Your task to perform on an android device: I want to track my progress on Duolingo since it is part of my routine and it motivates me.
Image 0: 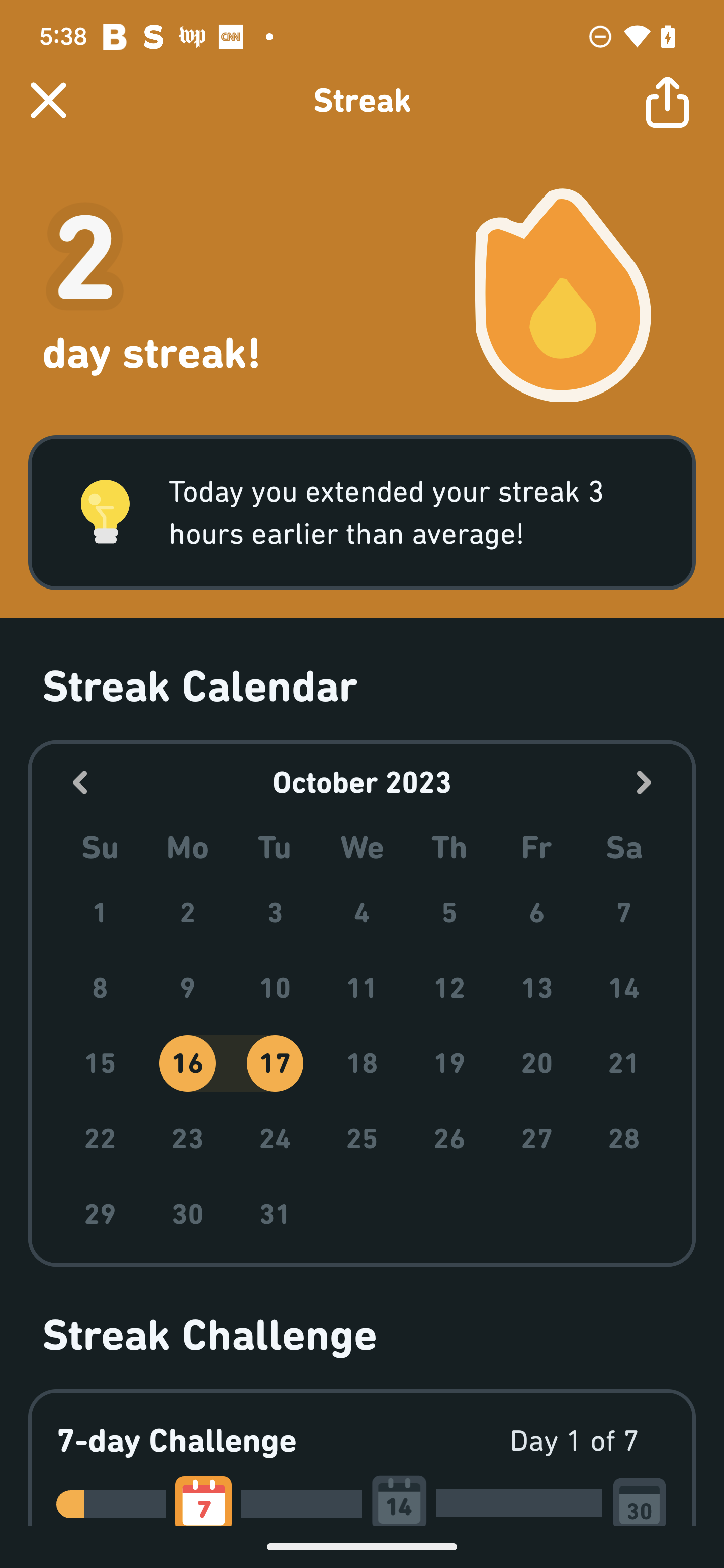
Go back to the previous page
Step 0: press back button
Image 1: 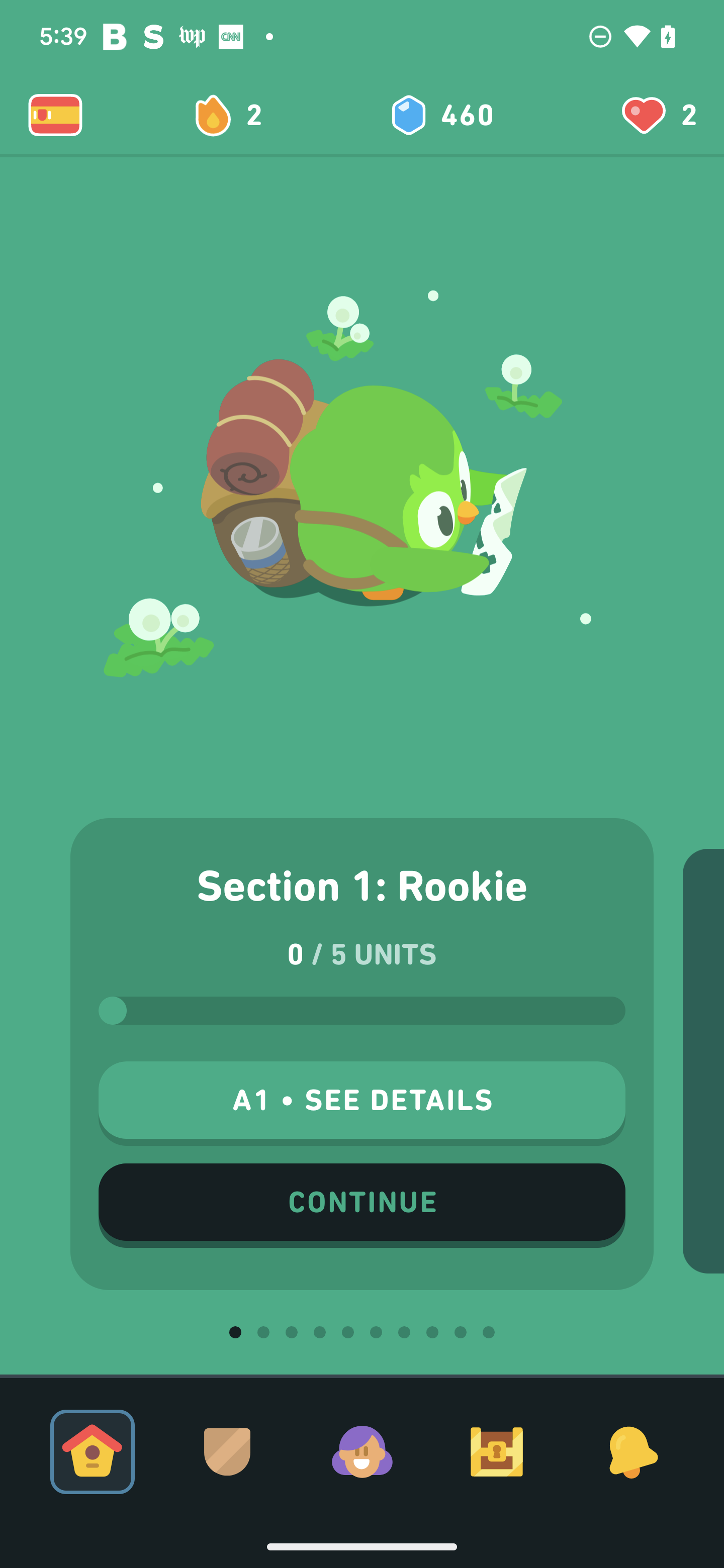
Click on the continue
Step 1: click (361, 1206)
Image 2: 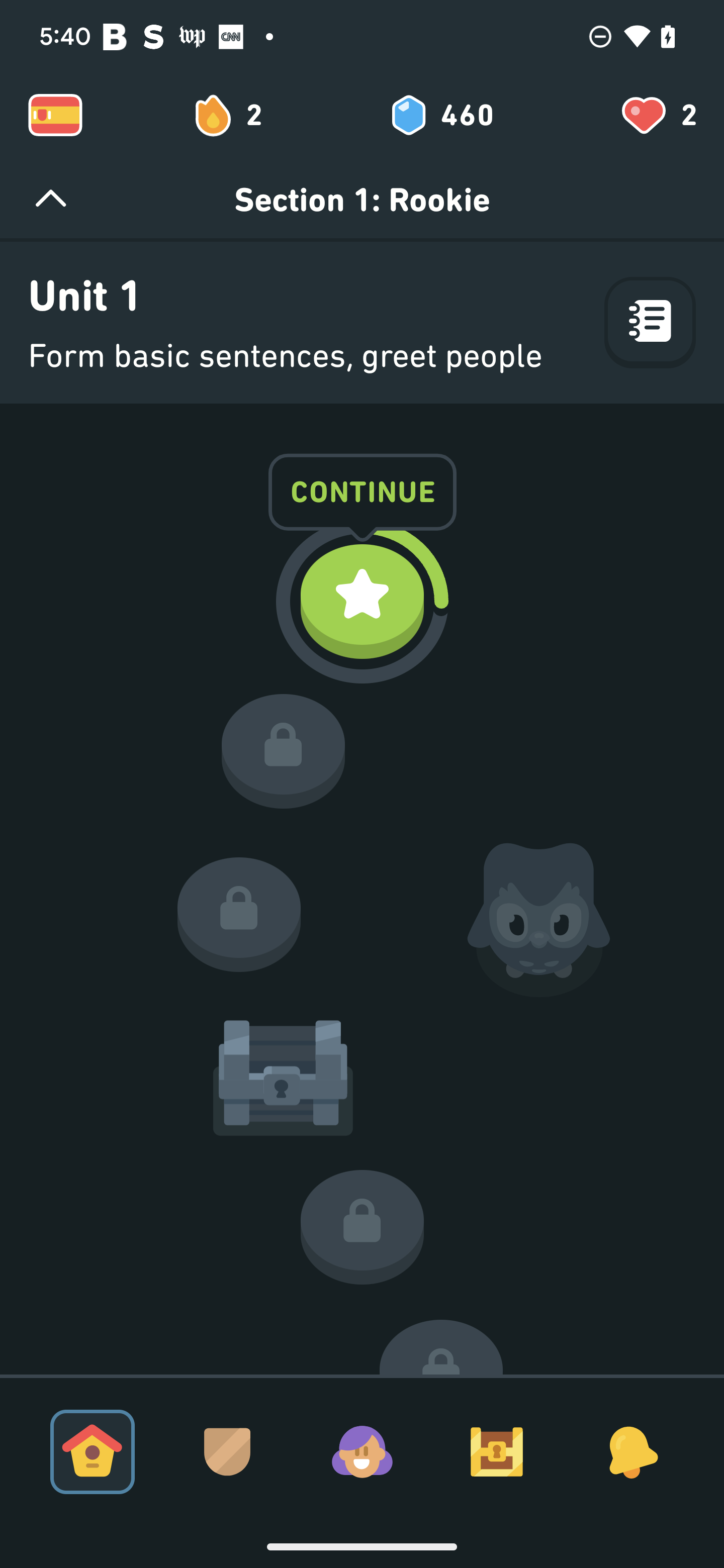
Click on the guide option
Step 2: click (651, 324)